Your task to perform on an android device: Search for the Teacher day celebration event.
Image 0: 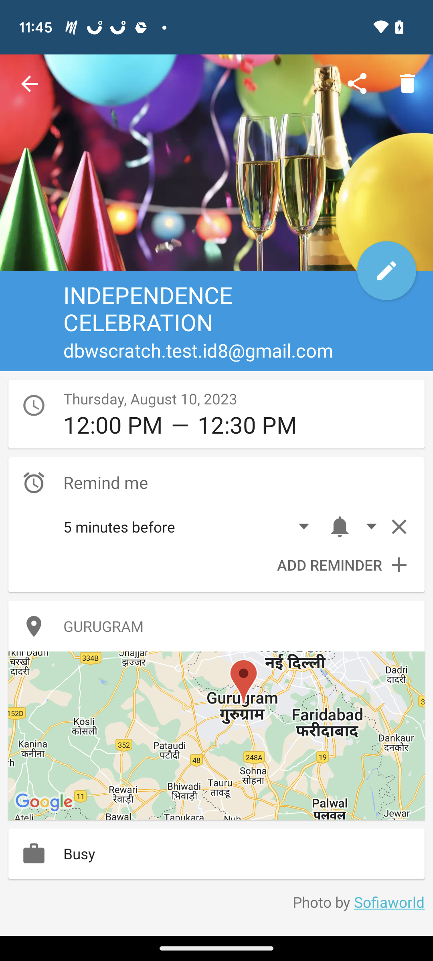
Go back to the previous screen.
Step 0: press back button
Image 1: 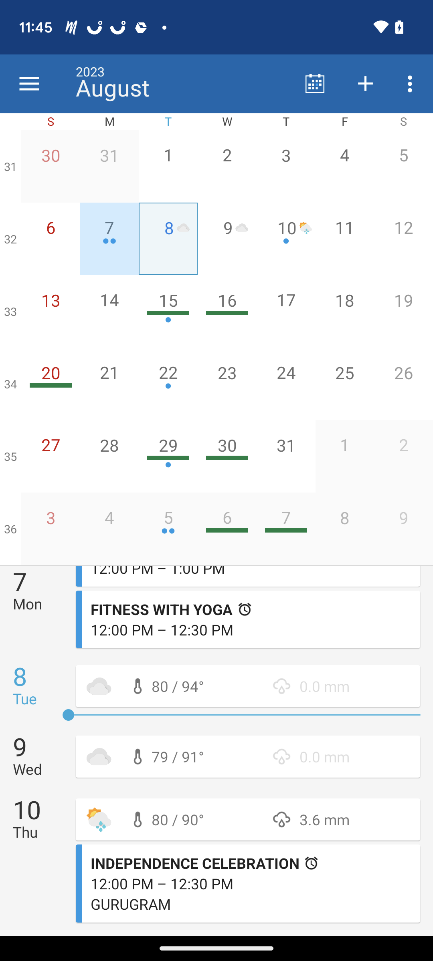
Click on the three dots on the top right side of the corner.
Step 1: click (412, 84)
Image 2: 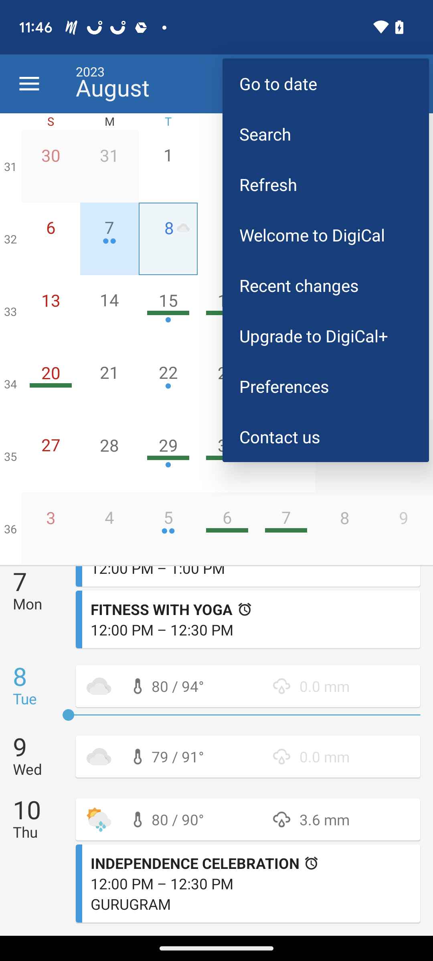
click on the search option.
Step 2: click (326, 134)
Image 3: 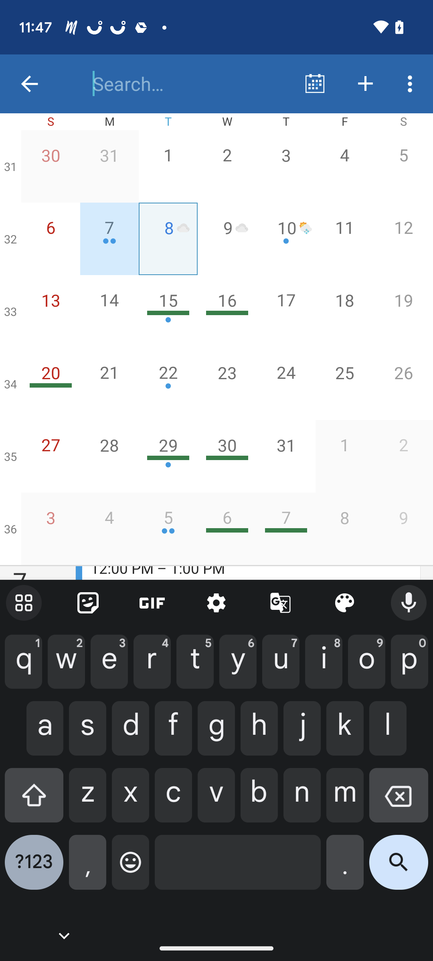
type teacher day celebration in the search bar.
Step 3: type "Teacher day celebration"
Image 4: 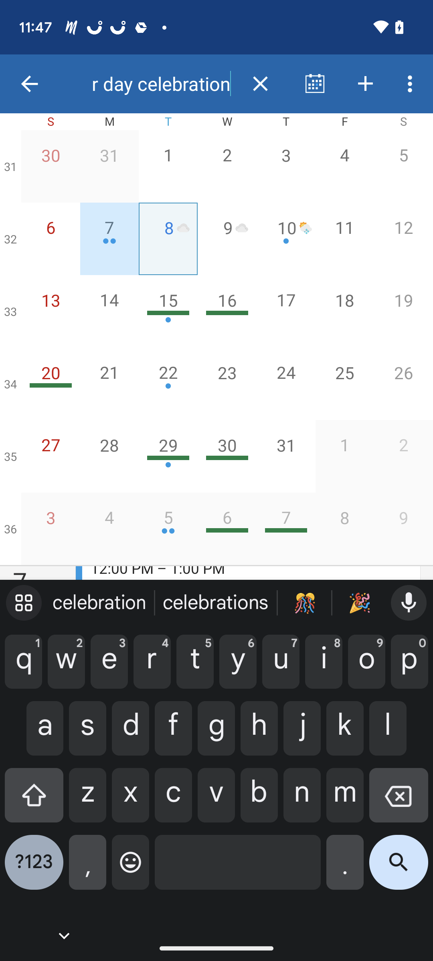
Click on the search icon on the bottom right side of the Keyboard.
Step 4: click (399, 869)
Image 5: 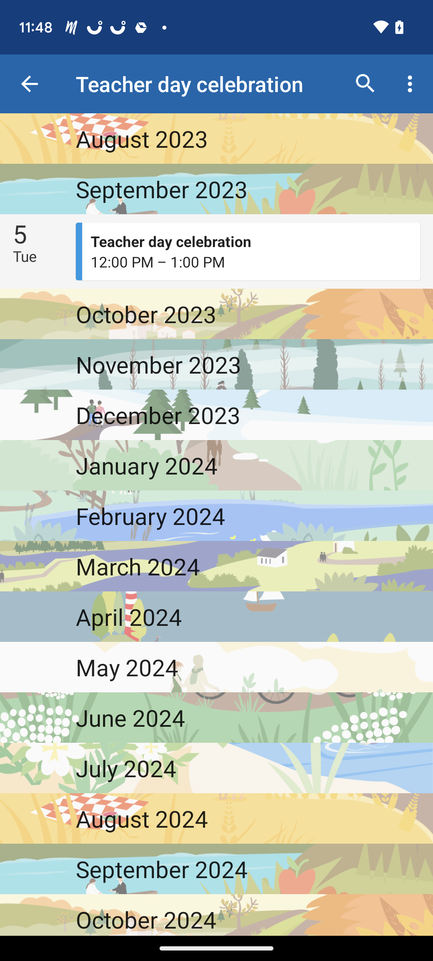
click on the first option
Step 5: click (317, 255)